Your task to perform on an android device: Compare the prices of the Men's Knit Breathable Shoes shoes with the other brands in the TEMU app.
Image 0: 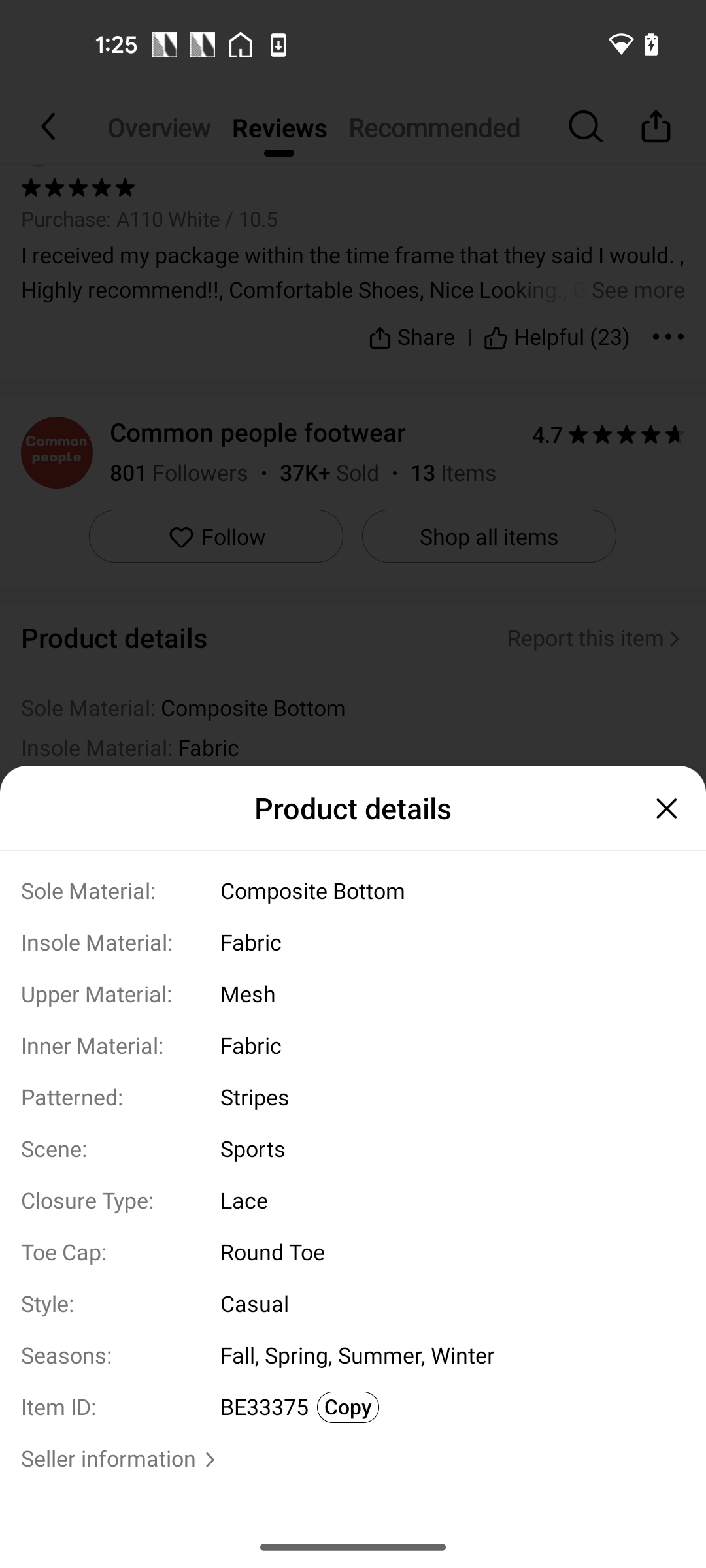
Get back to the previous page of the app
Step 0: press back button
Image 1: 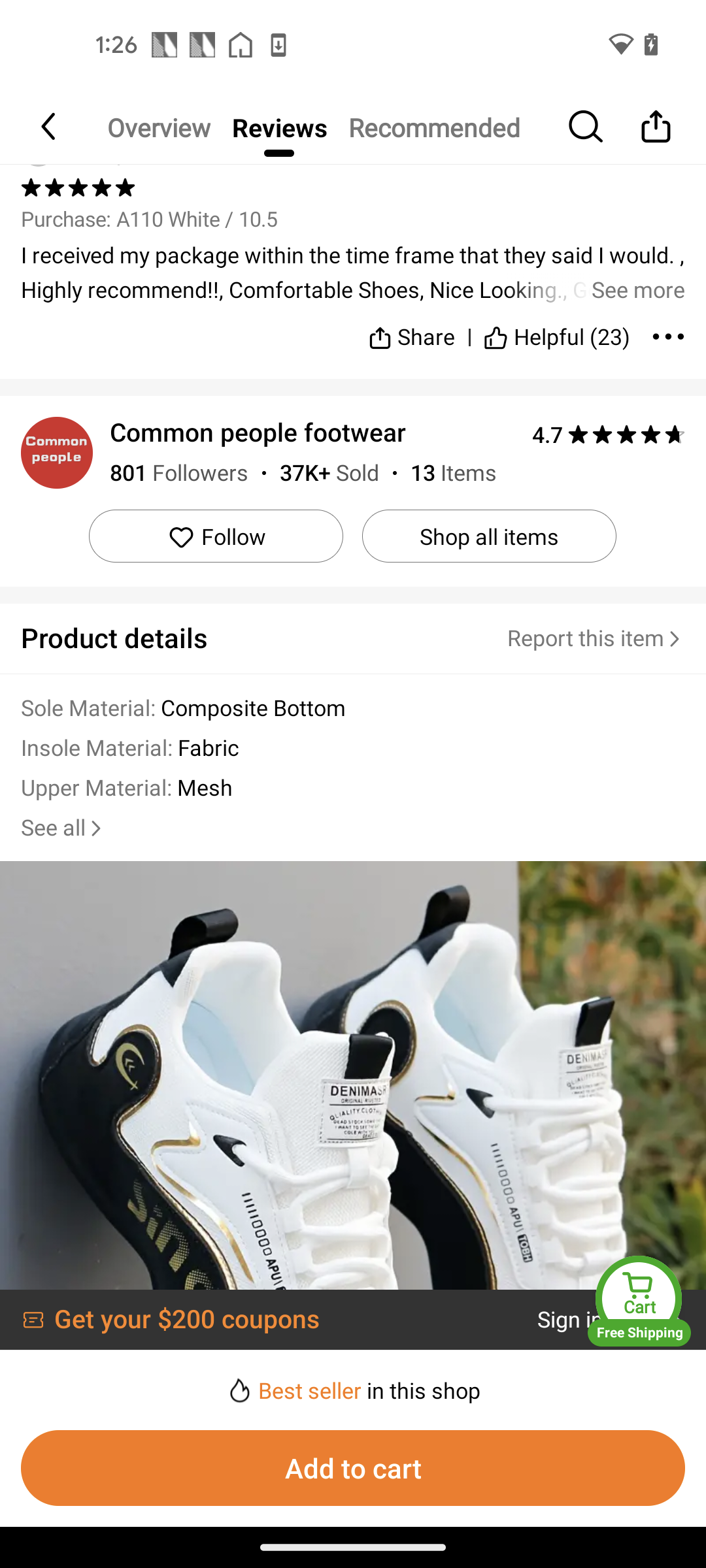
Swipe up for the similar products
Step 1: scroll down
Image 2: 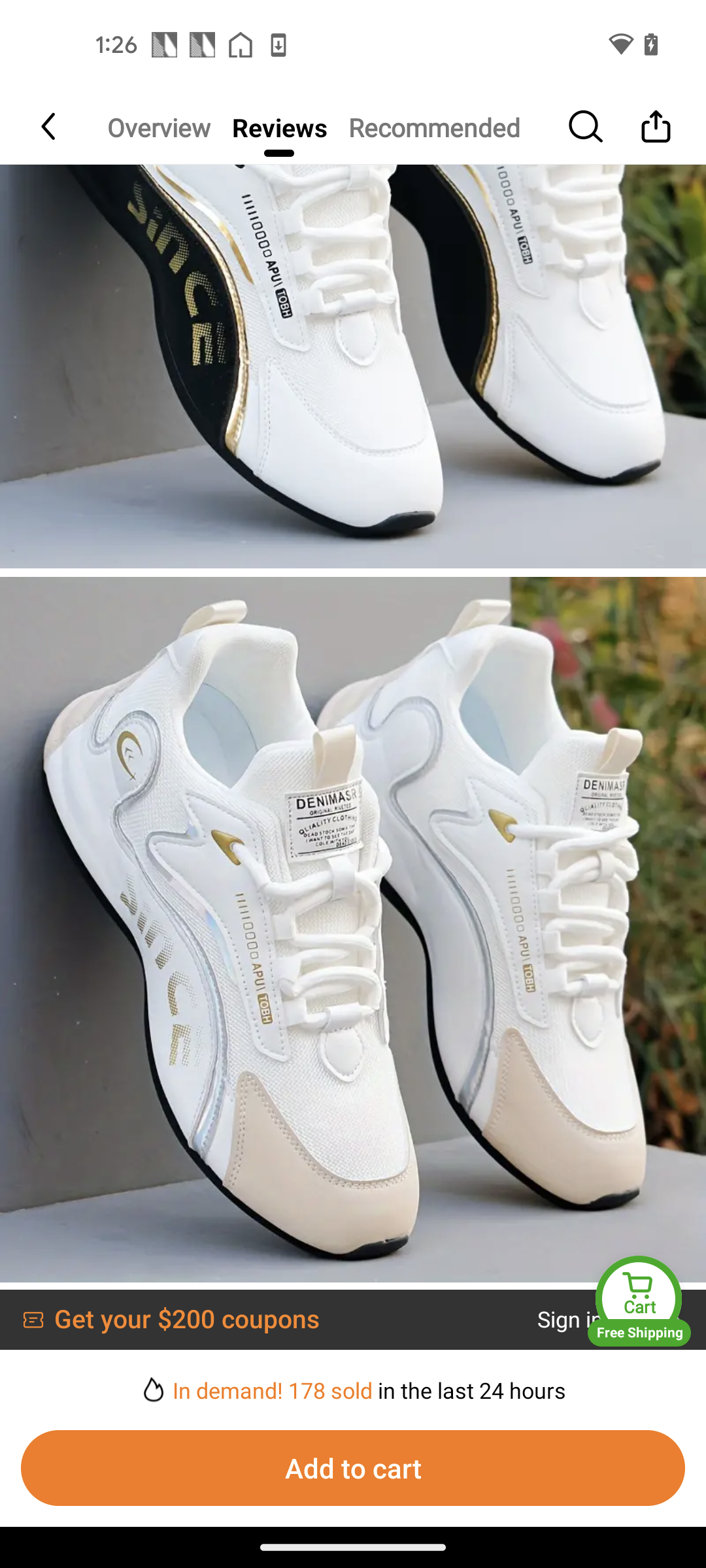
Swipe up for the similar products
Step 2: scroll down
Image 4: 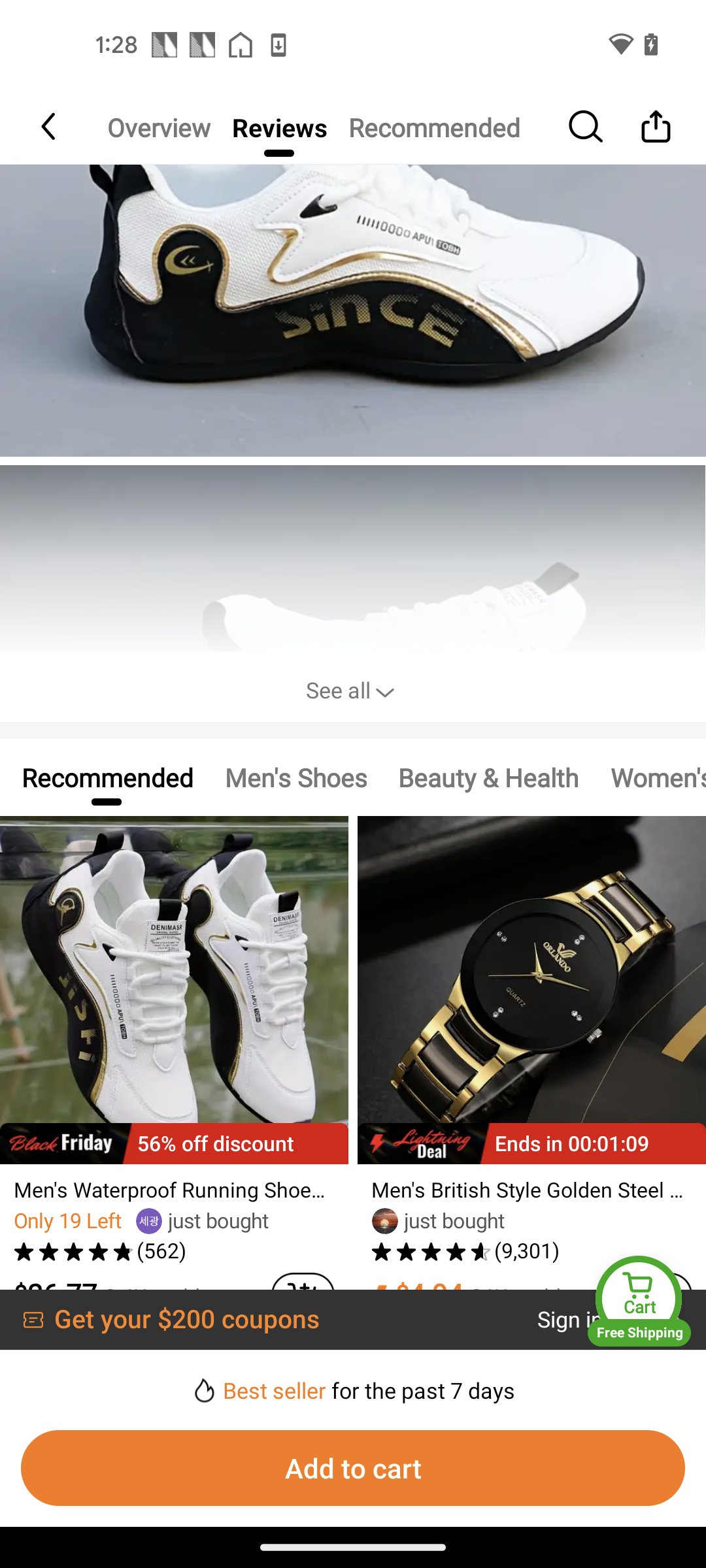
Swipe up for the similar products
Step 4: scroll down
Image 5: 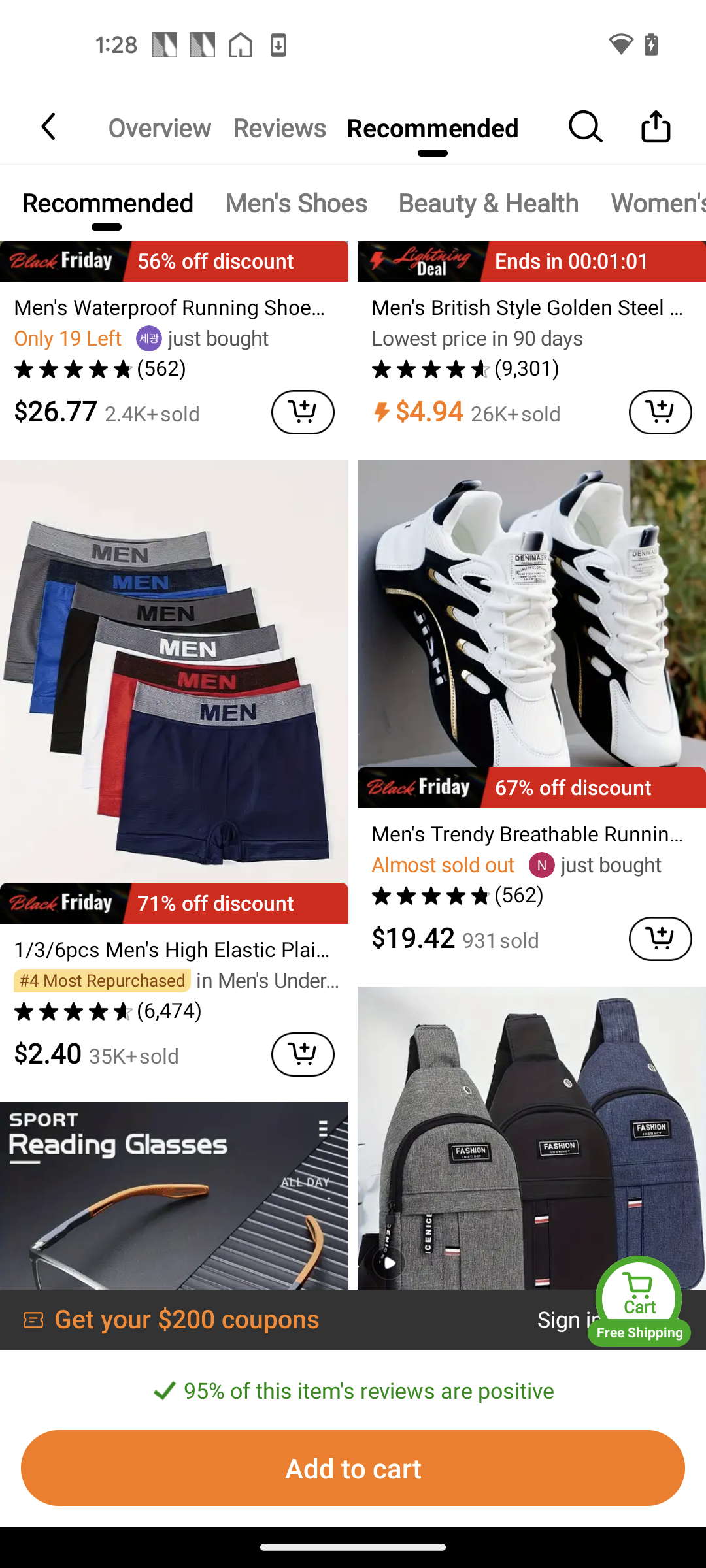
Go to the Mens shoes tab
Step 5: click (295, 202)